Your task to perform on an android device: In the drupe app, show the contact list.
Image 0: 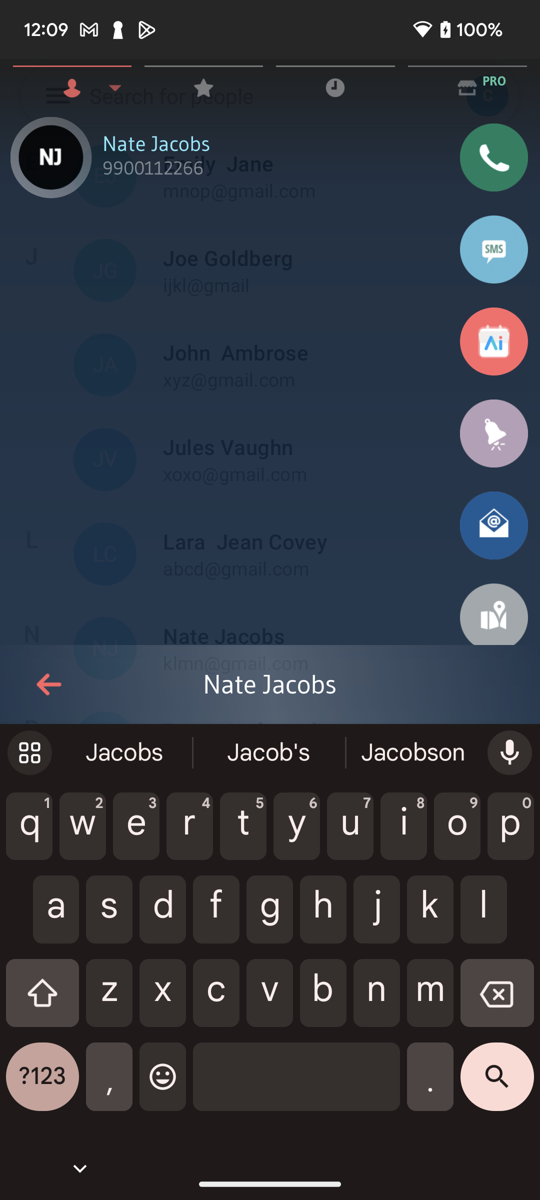
Click on the back arrow at the left side of the screen.
Step 0: click (36, 688)